Your task to perform on an android device: I liket to make a garden design using the Plantum app so that I can grow ZZ plants by looking at their requirements.
Image 0: 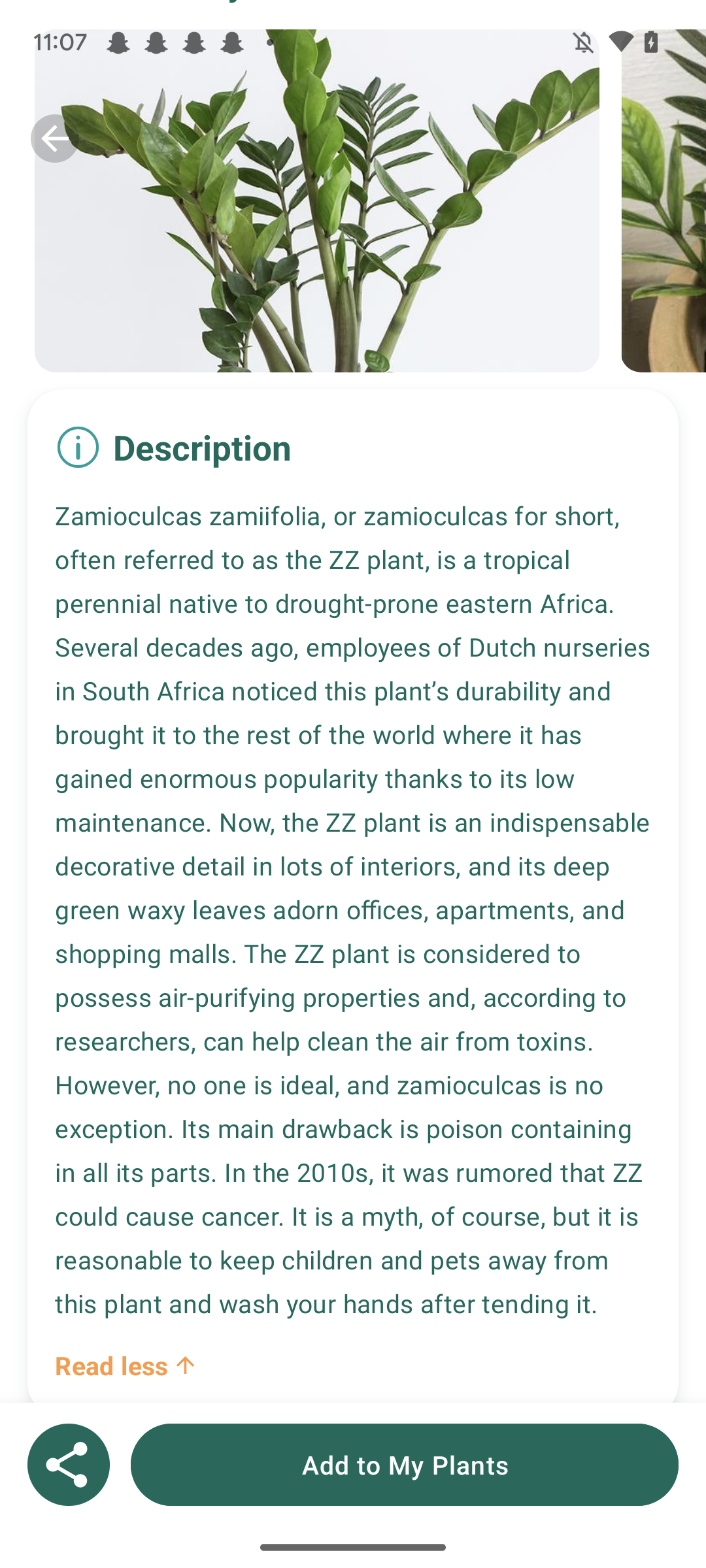
Click on Add to My Plants 
Step 0: click (405, 1465)
Image 1: 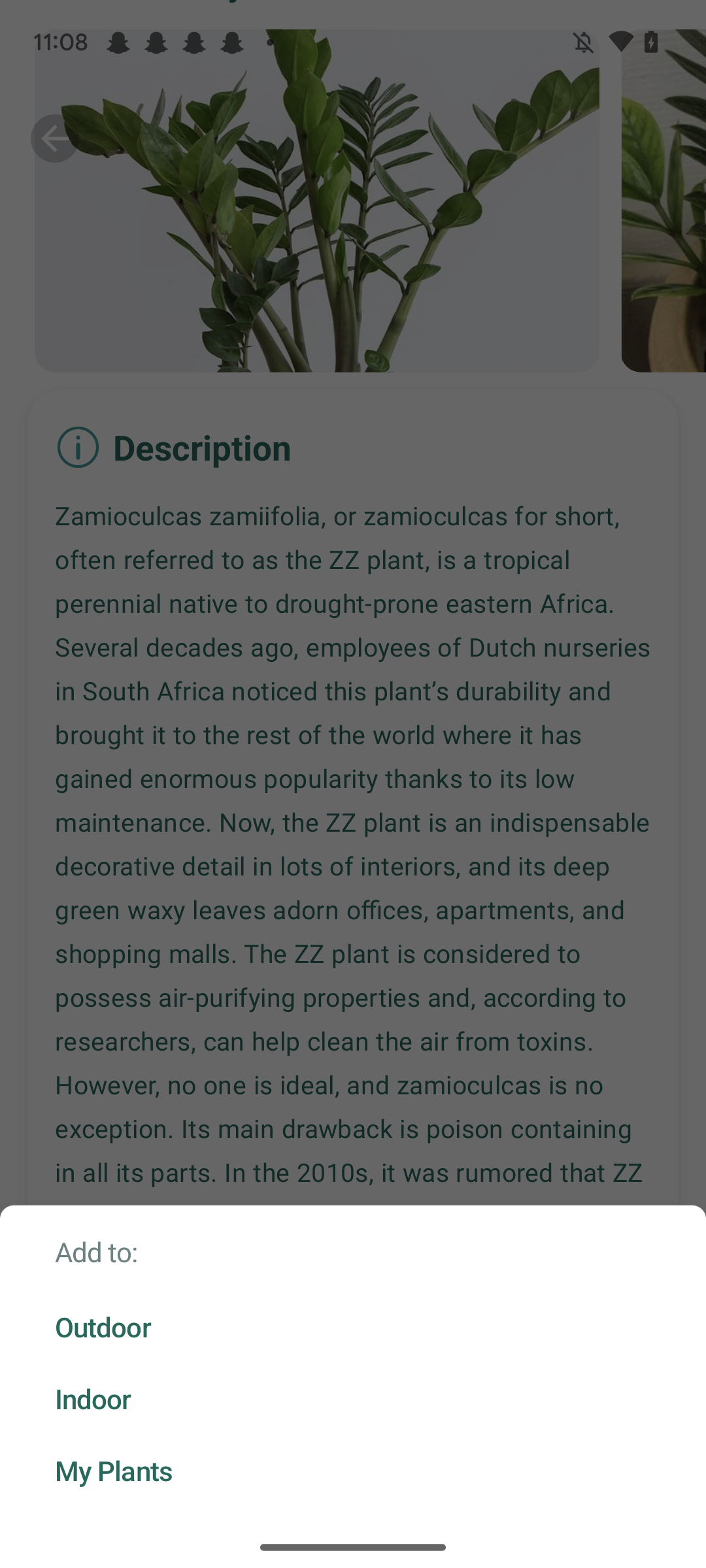
Click on My Plants
Step 1: click (352, 1470)